Your task to perform on an android device: Open the Adobe Acrobat Reader app and then open the welcome pdf
Image 0: 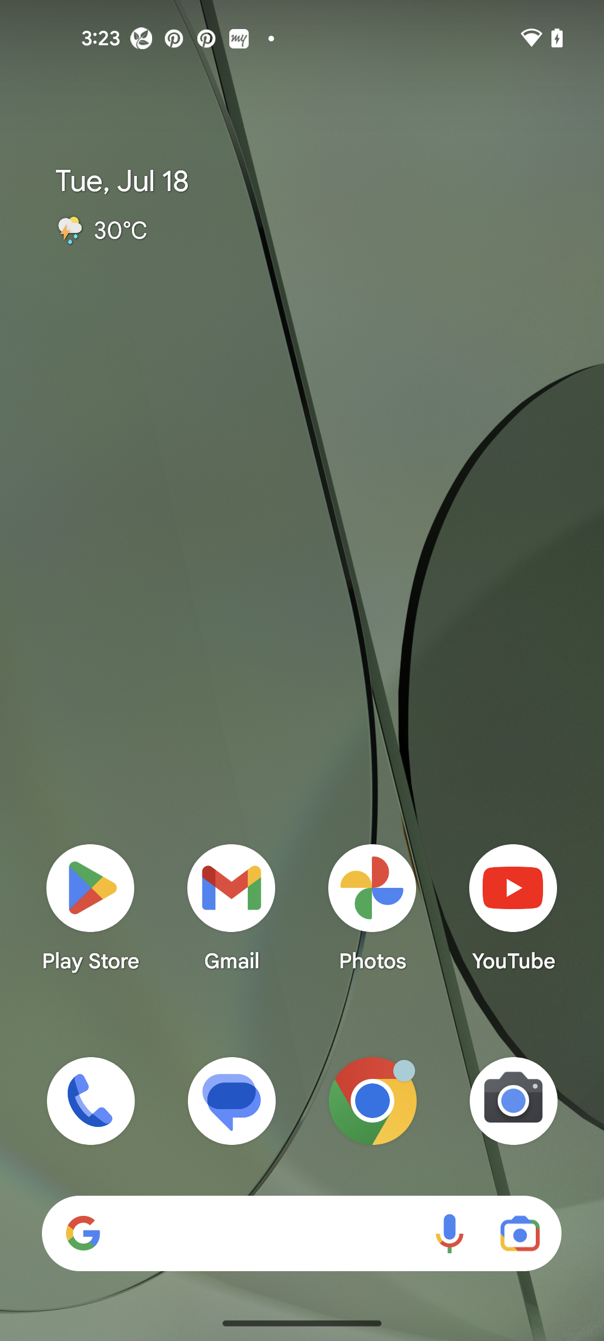
Open the Adobe acrobat reader app
Step 0: open app "Adobe Acrobat"
Image 1: 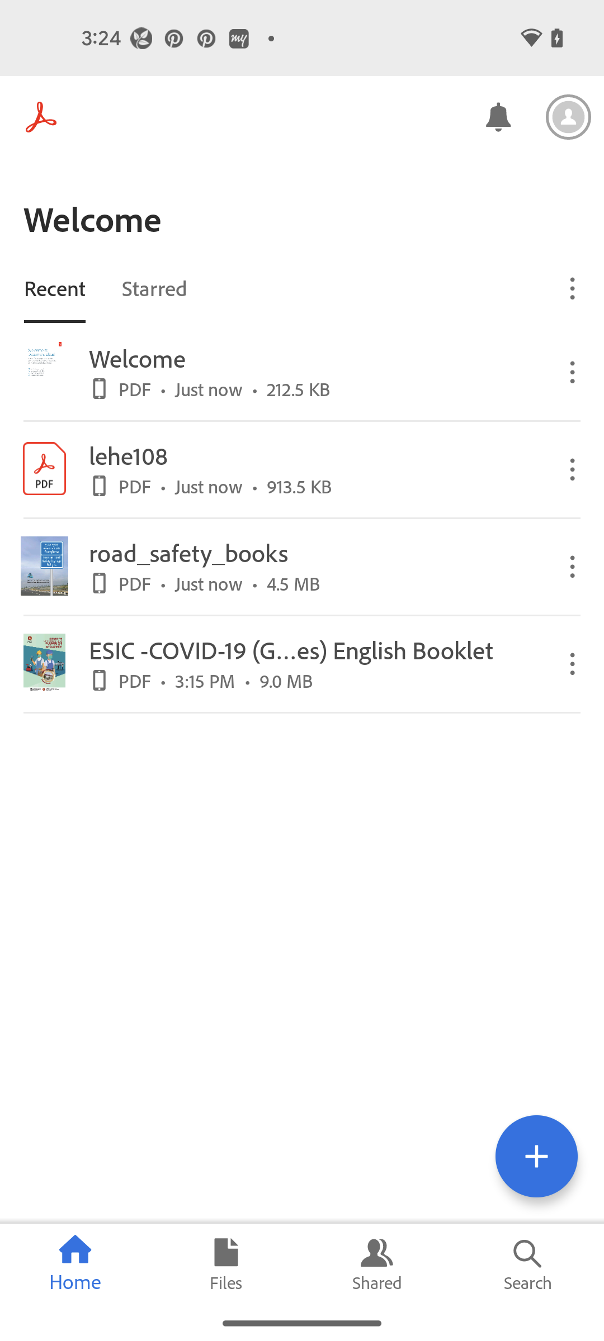
click on welcome pdf to open
Step 1: click (297, 372)